Your task to perform on an android device: Check out the Tata Neu app's reviews for the Drill machines.
Image 0: 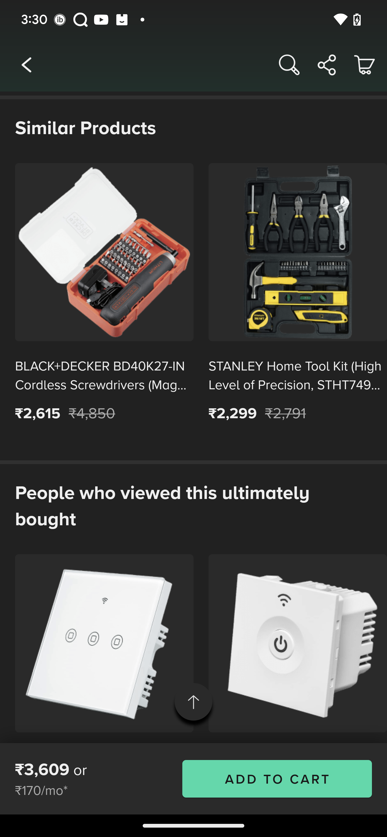
Swipe down on the screen to view the review option
Step 0: scroll up